Your task to perform on an android device: I'd want to call the dealer and try to negotiate the price of the vehicle.
Image 0: 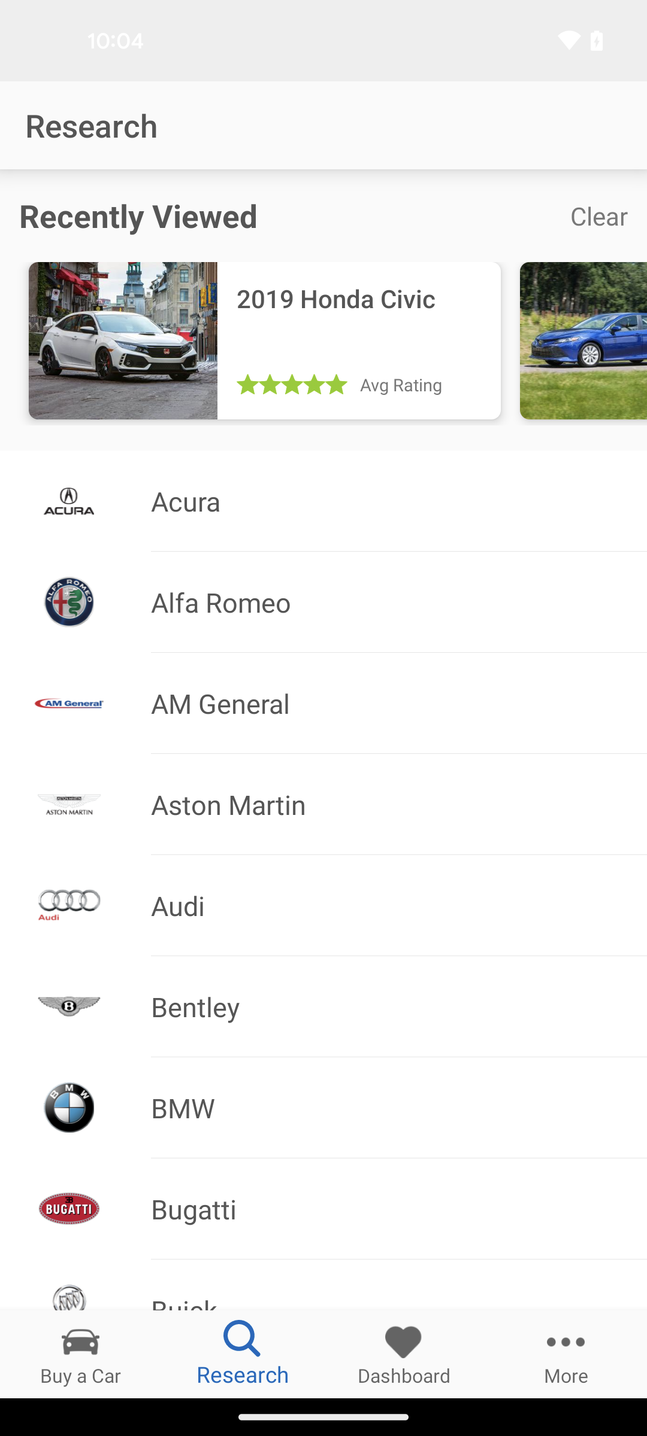
click on dashboard tab
Step 0: click (404, 1354)
Image 1: 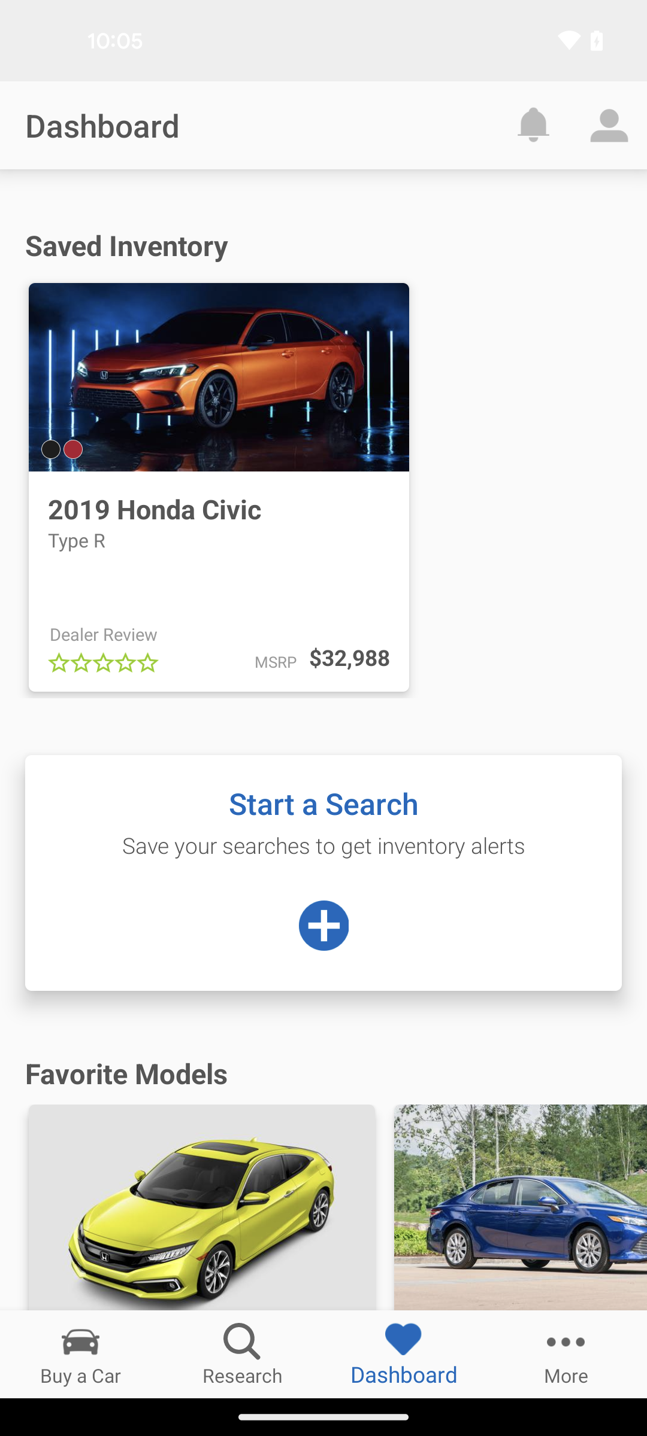
click on 2019 Honda Civic under saved inventory
Step 1: click (152, 479)
Image 2: 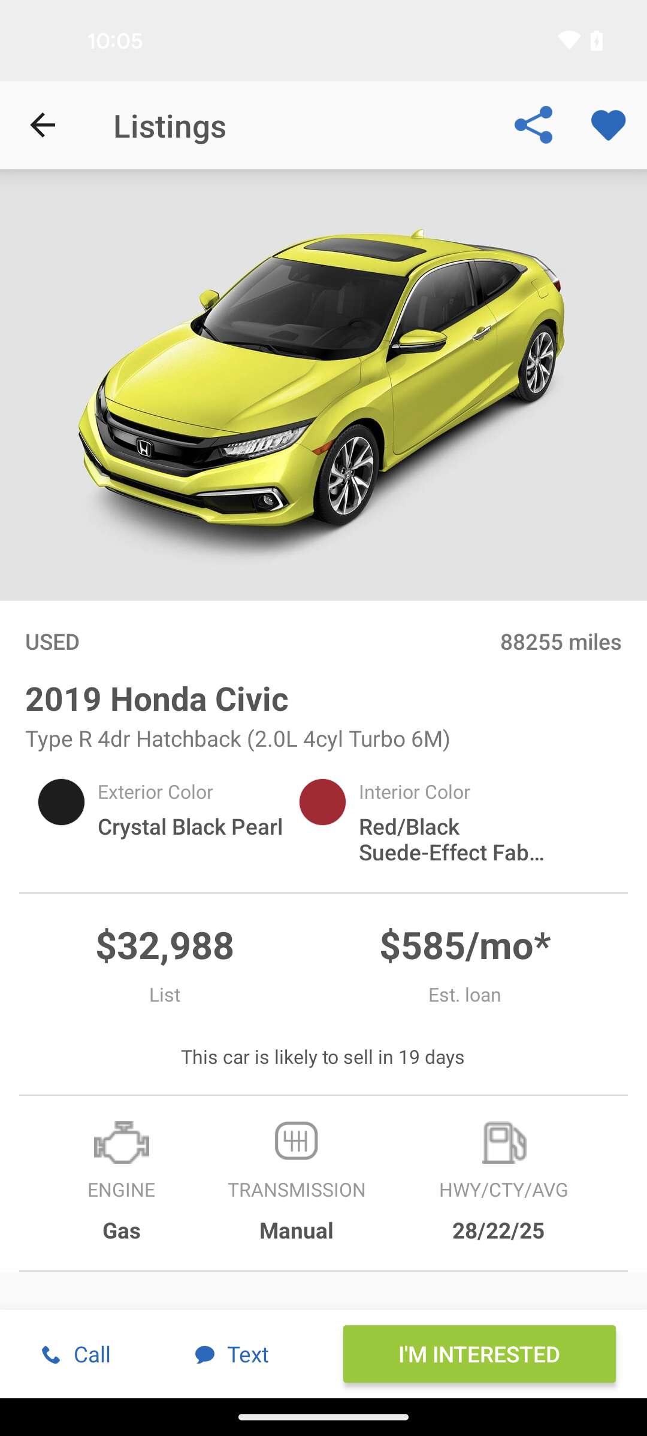
click on Call option
Step 2: click (92, 1353)